Your task to perform on an android device: View the property details of Caminho do Canto do Rio in the Rentberry app.
Image 0: 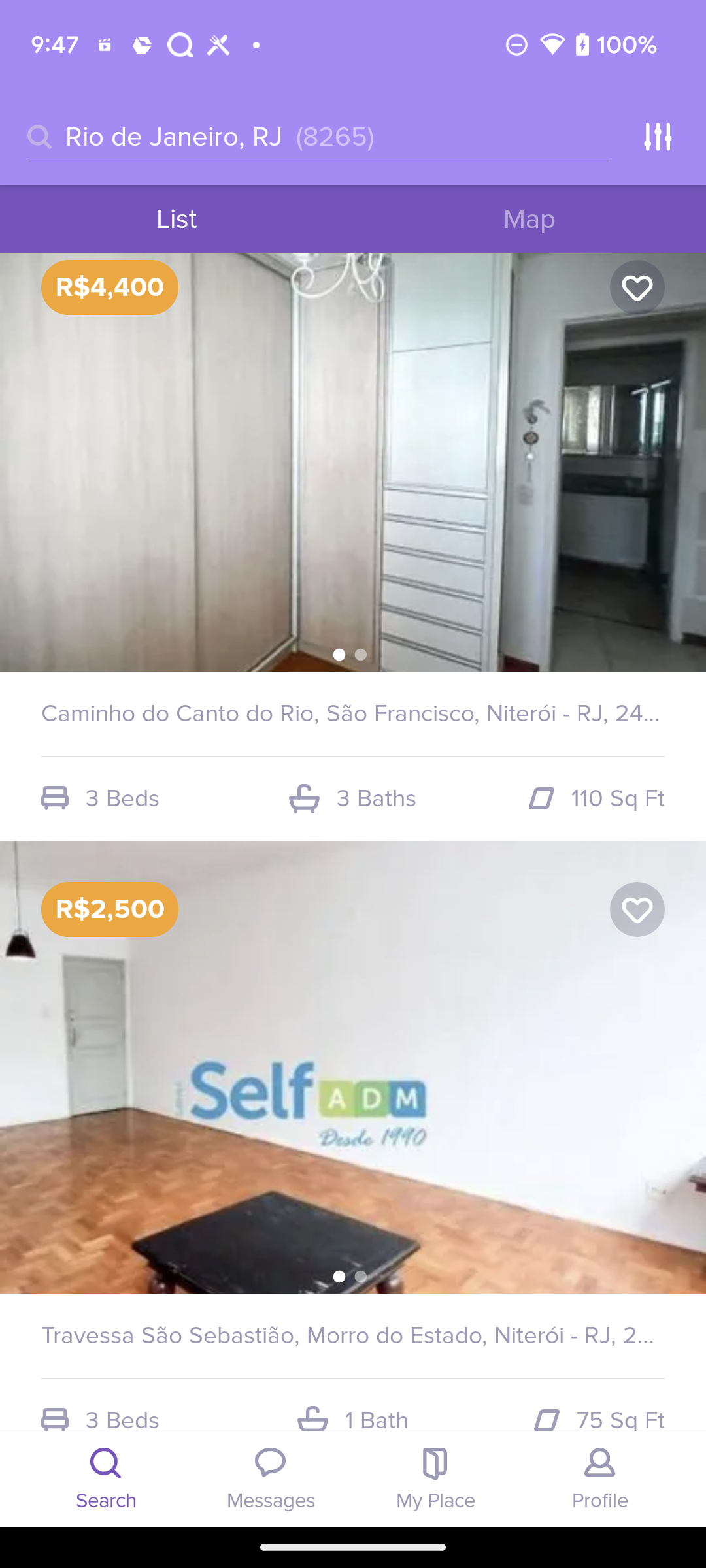
Click on the Caminho do Canto do Rio
Step 0: click (541, 598)
Image 3: 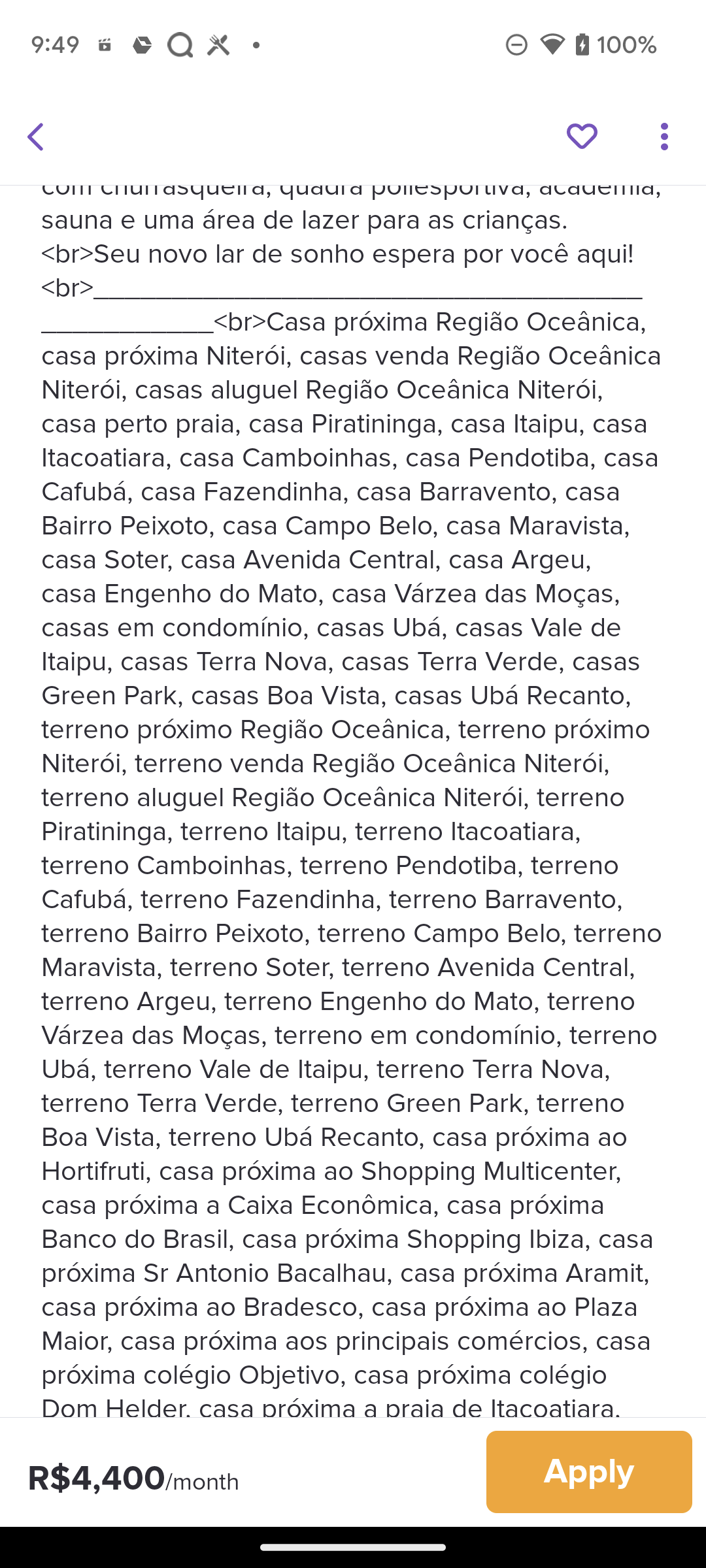
swipe up to see the apartment details
Step 3: scroll down